Your task to perform on an android device: Import contacts from my device's storage to the Phonebook app.
Image 0: 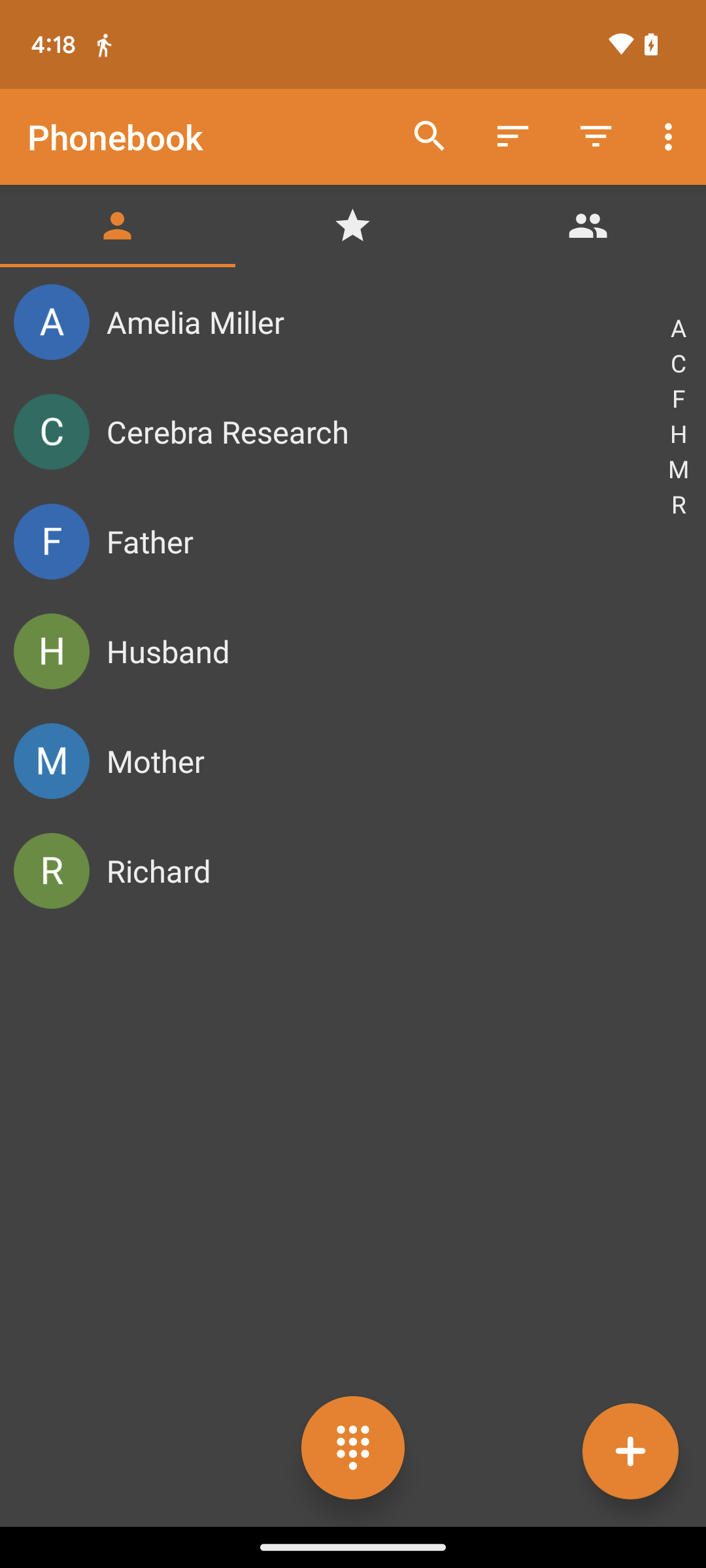
Click on the three dot menu at the top-right of the screen.
Step 0: click (671, 137)
Image 1: 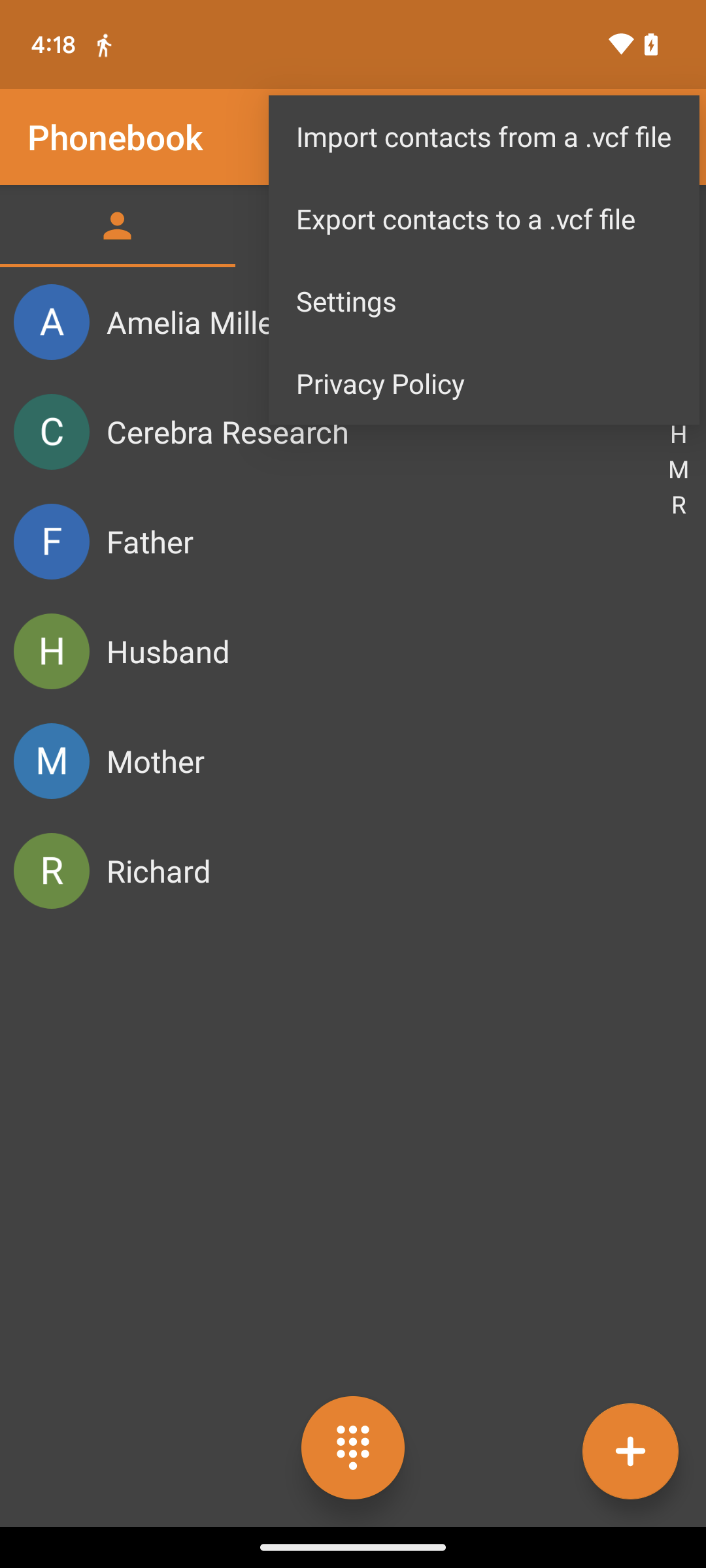
Click on the Import contacts from a .vcf file.
Step 1: click (484, 136)
Image 2: 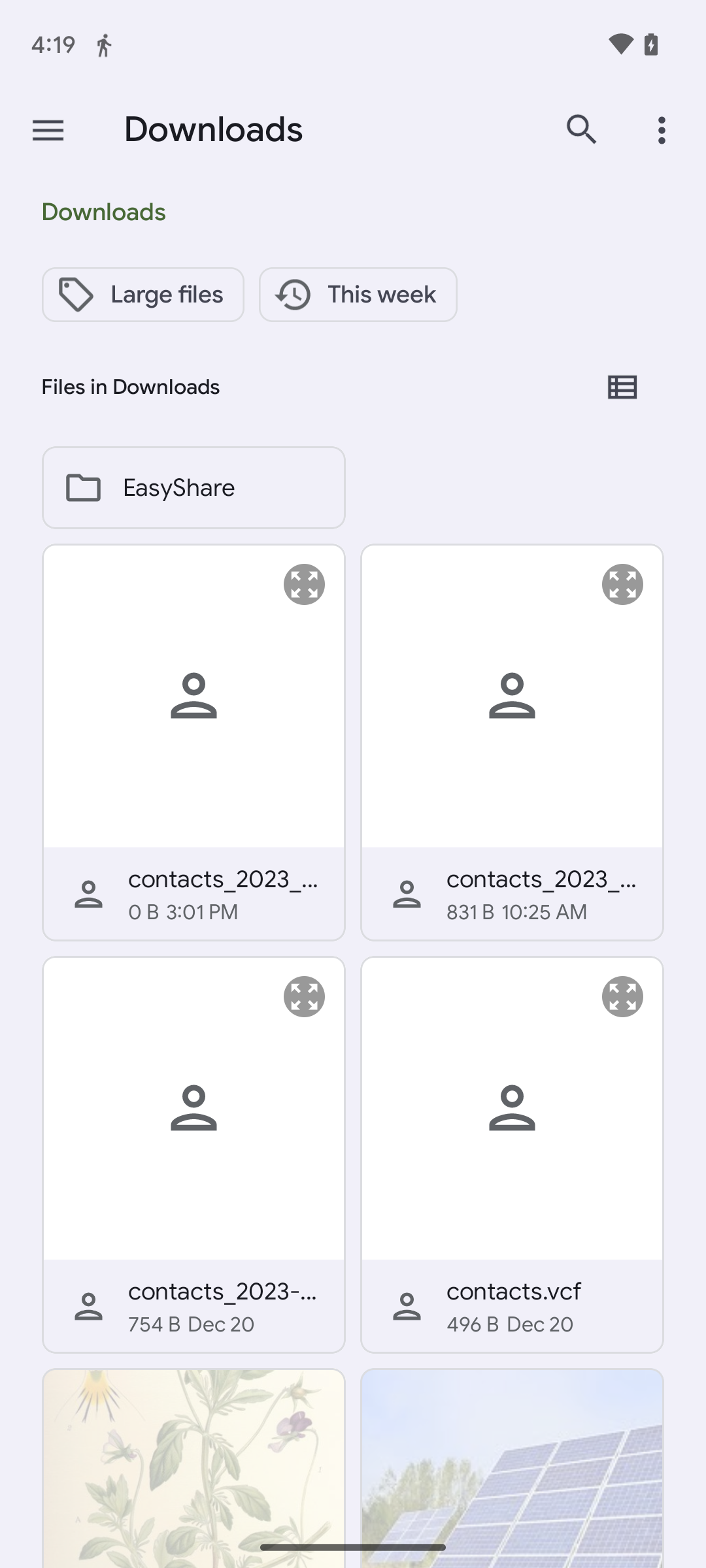
Select the first file on the screen.
Step 2: click (193, 694)
Image 3: 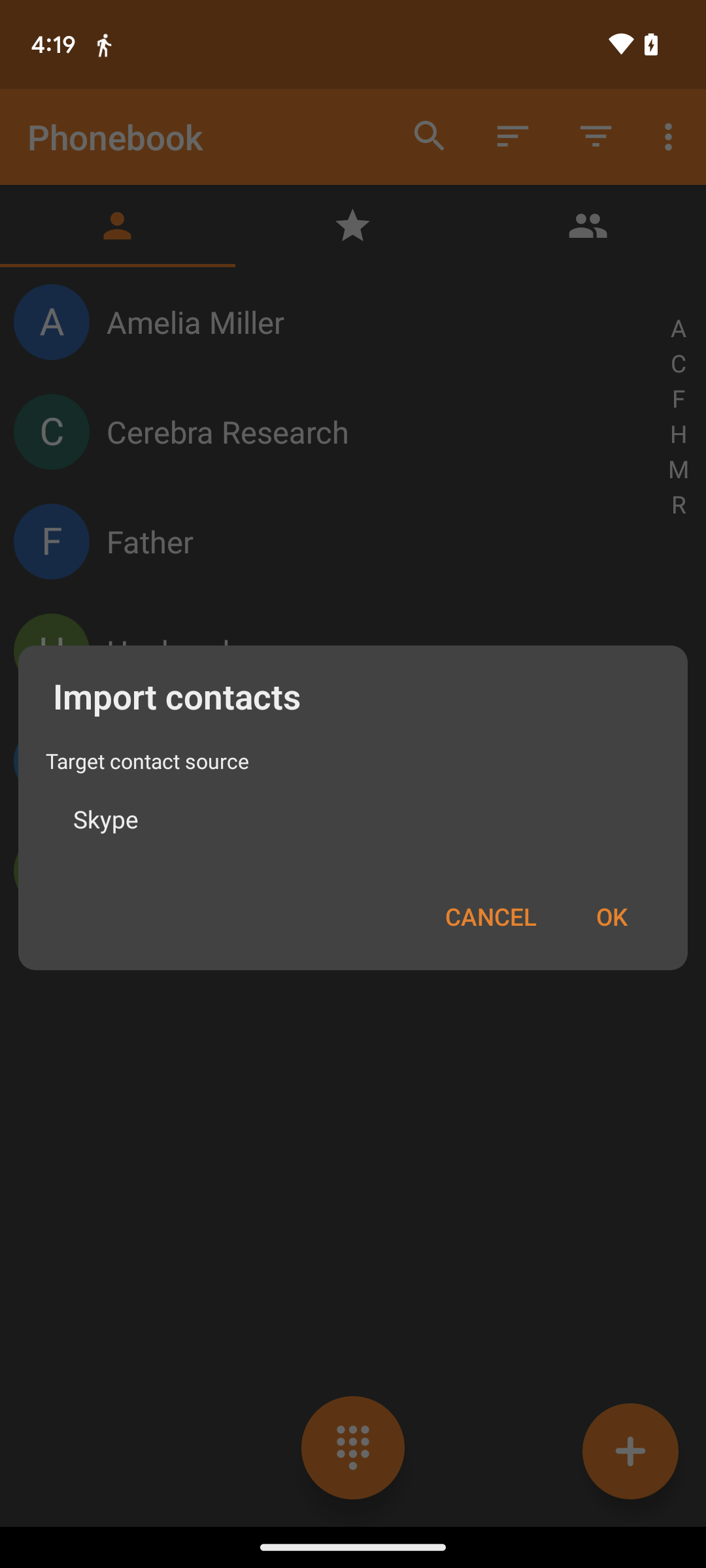
Click on OK.
Step 3: click (611, 917)